Your task to perform on an android device: My friend Cole feels motivated by the results I have achieved and wants to join me in my training routine so I send my yoga progress report with him at coledbwpersonatest@gmail.com. 
Image 0: 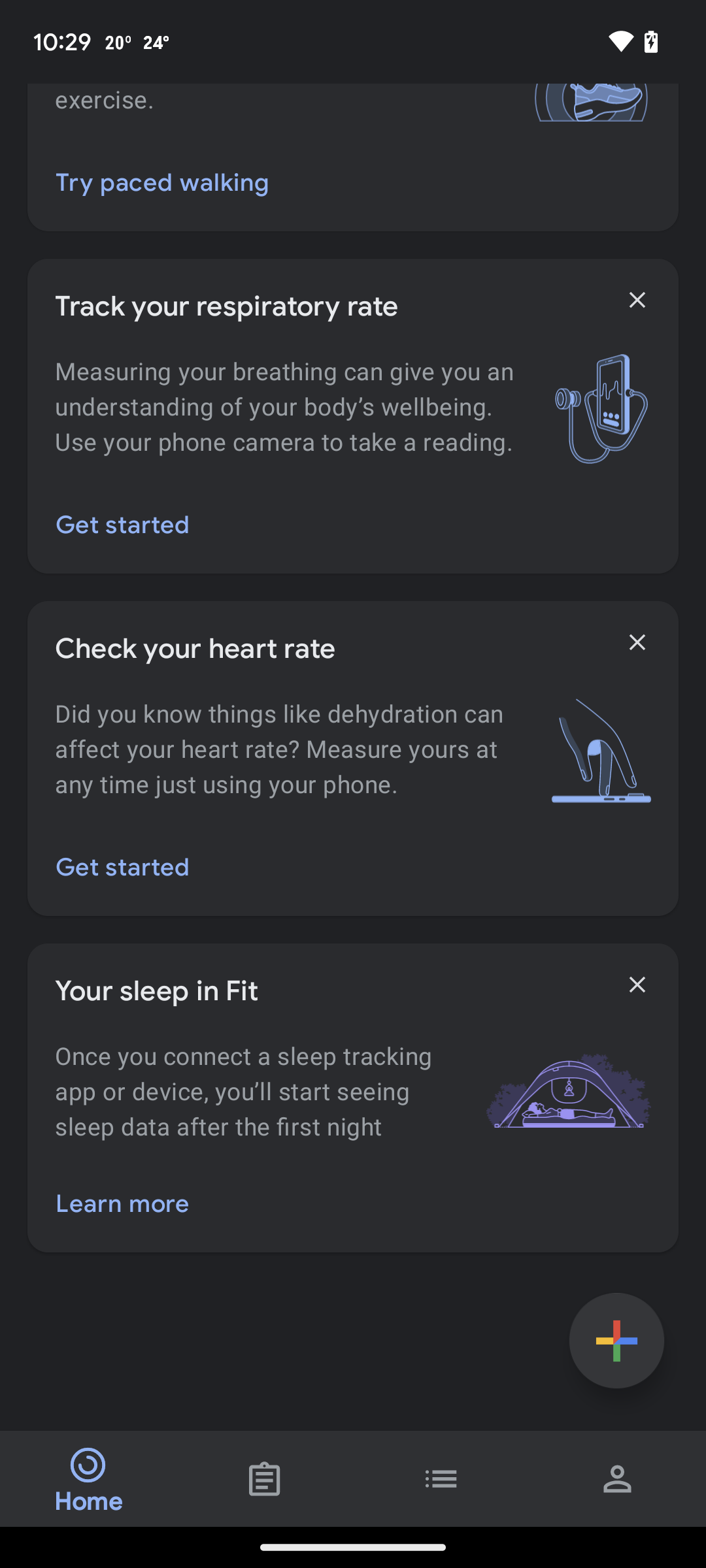
Click on the journal tab at the bottom of the screen
Step 0: click (265, 1478)
Image 1: 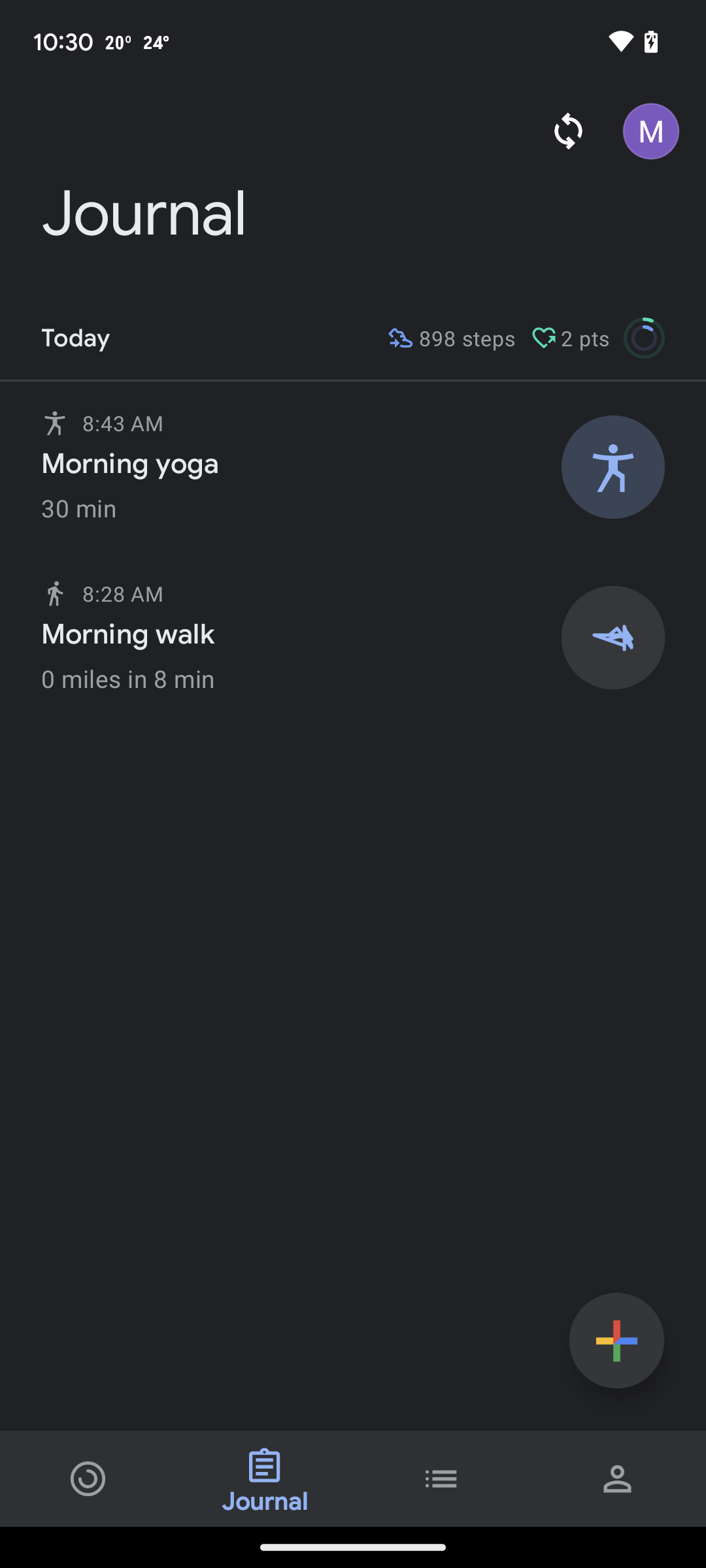
Click on the morning yoga track
Step 1: click (301, 464)
Image 2: 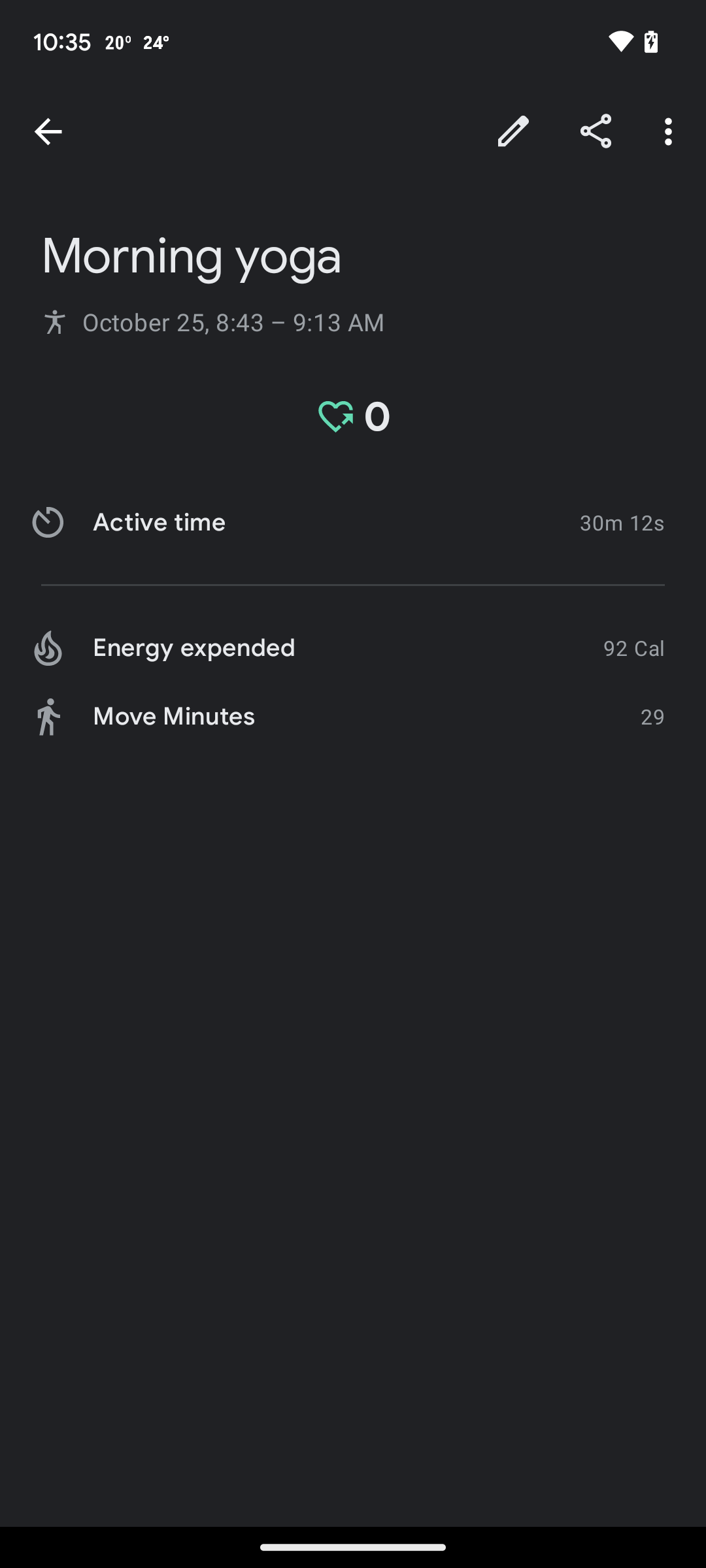
Click on the share icon at the top of the screen
Step 2: click (596, 131)
Image 3: 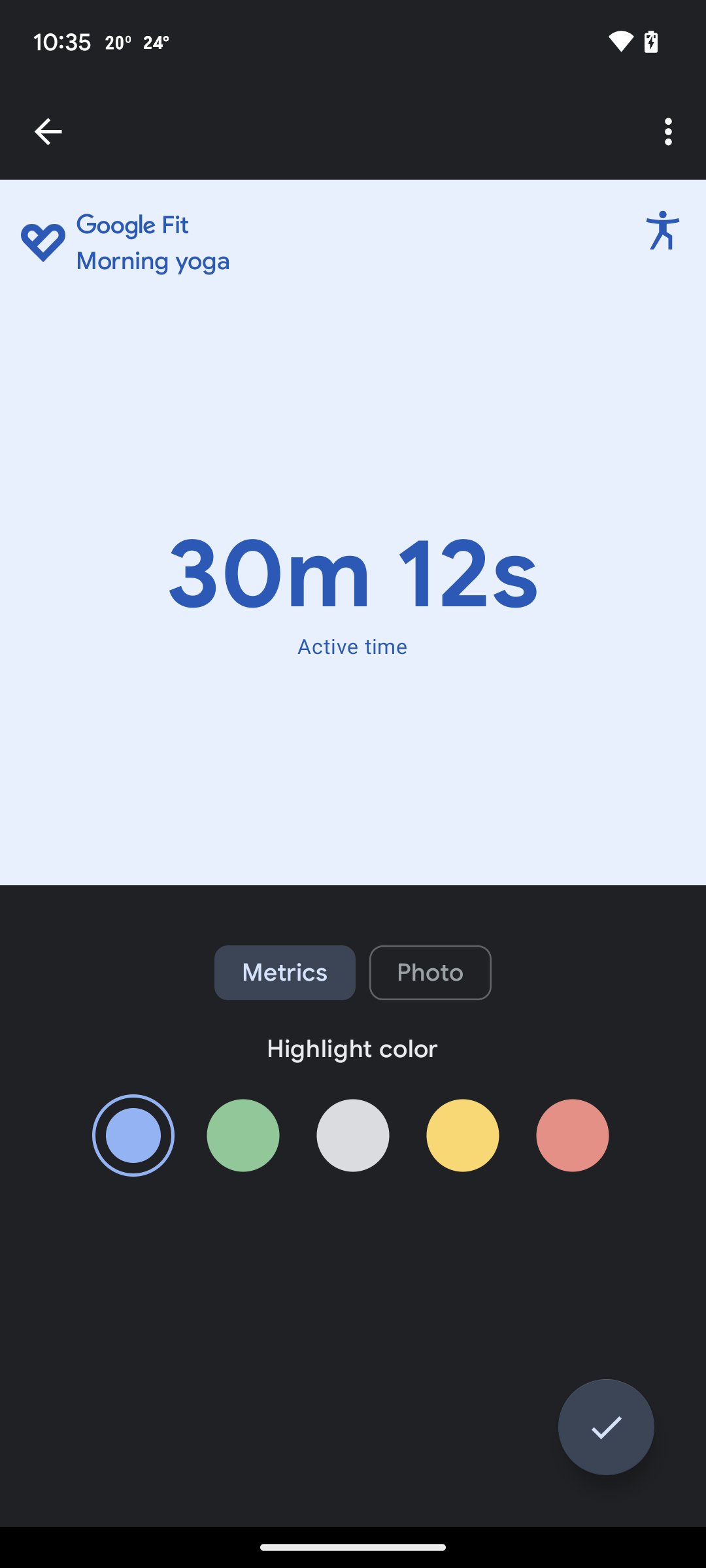
Click on the tick icon at the bottom right of the screen
Step 3: click (606, 1427)
Image 4: 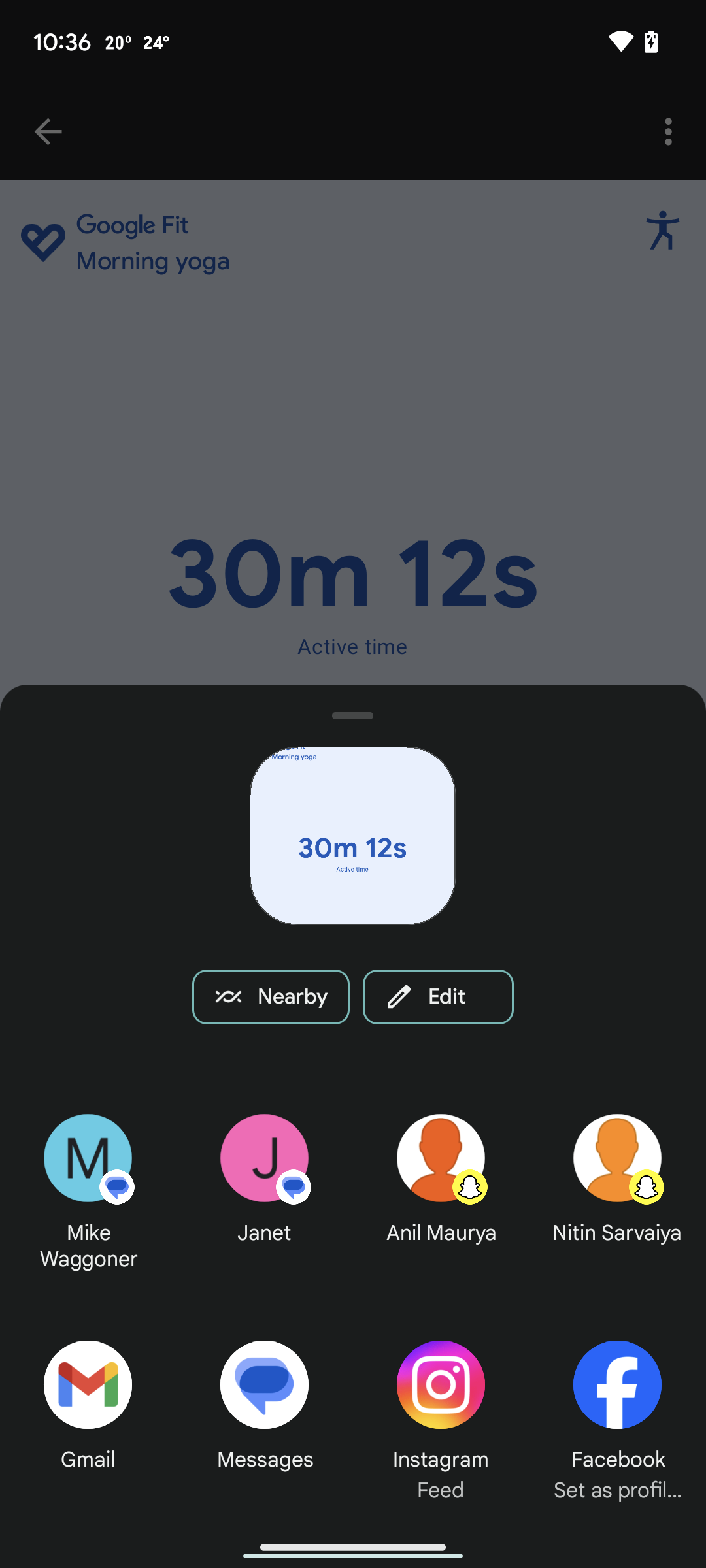
Click on the gmail option
Step 4: click (88, 1411)
Image 5: 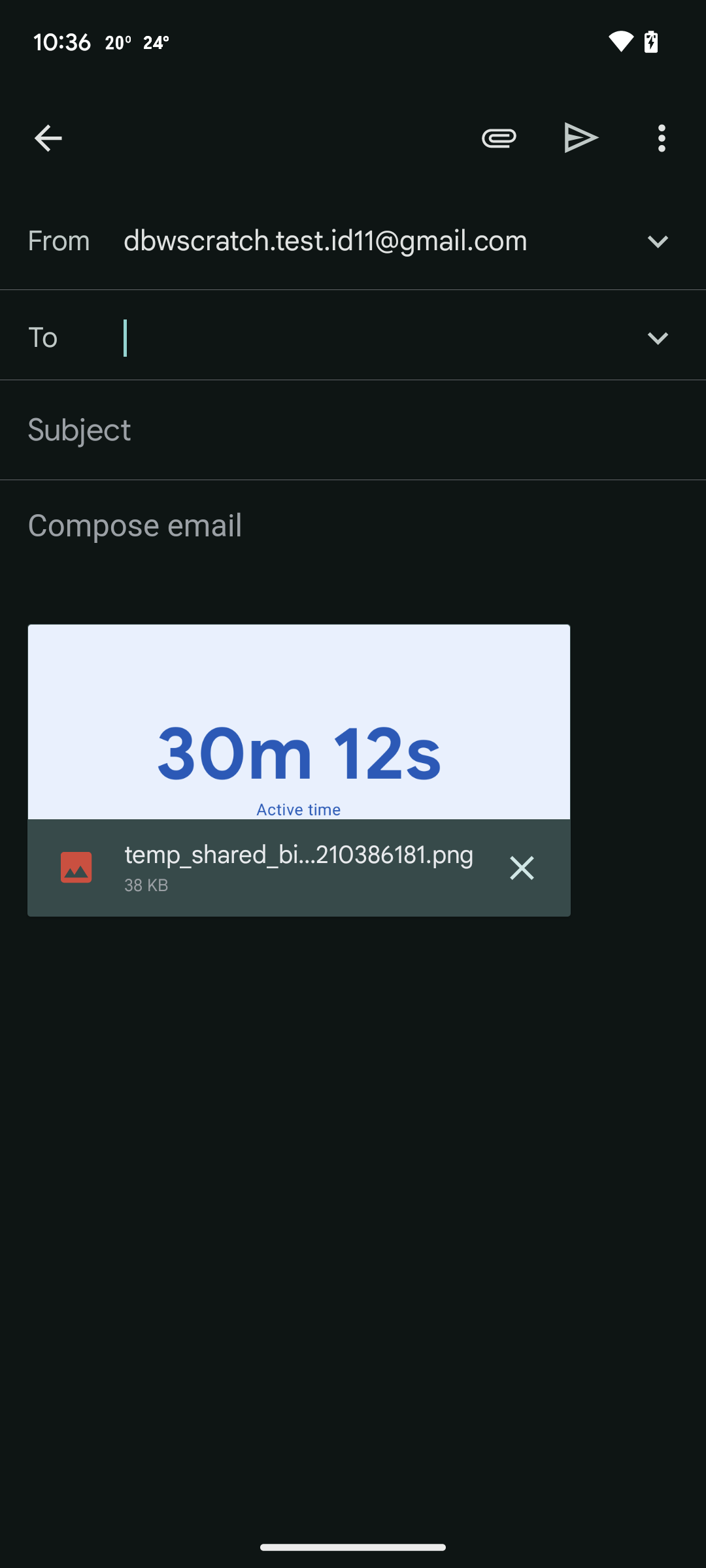
Enter the recipient id as coledbwpersonatest@gmail.com
Step 5: type "coledbwpersonatest@gmail.com"
Image 6: 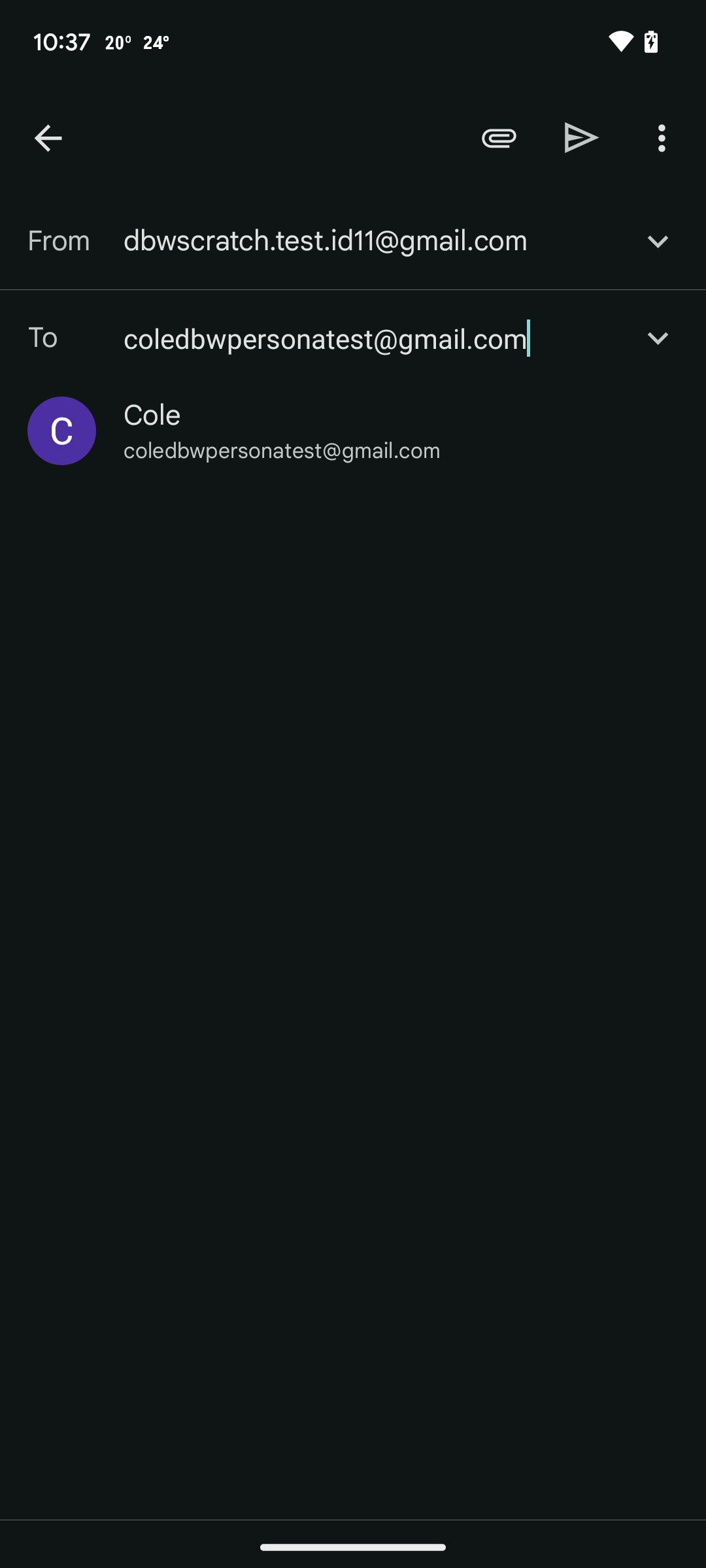
Click on the Cole
Step 6: click (152, 416)
Image 7: 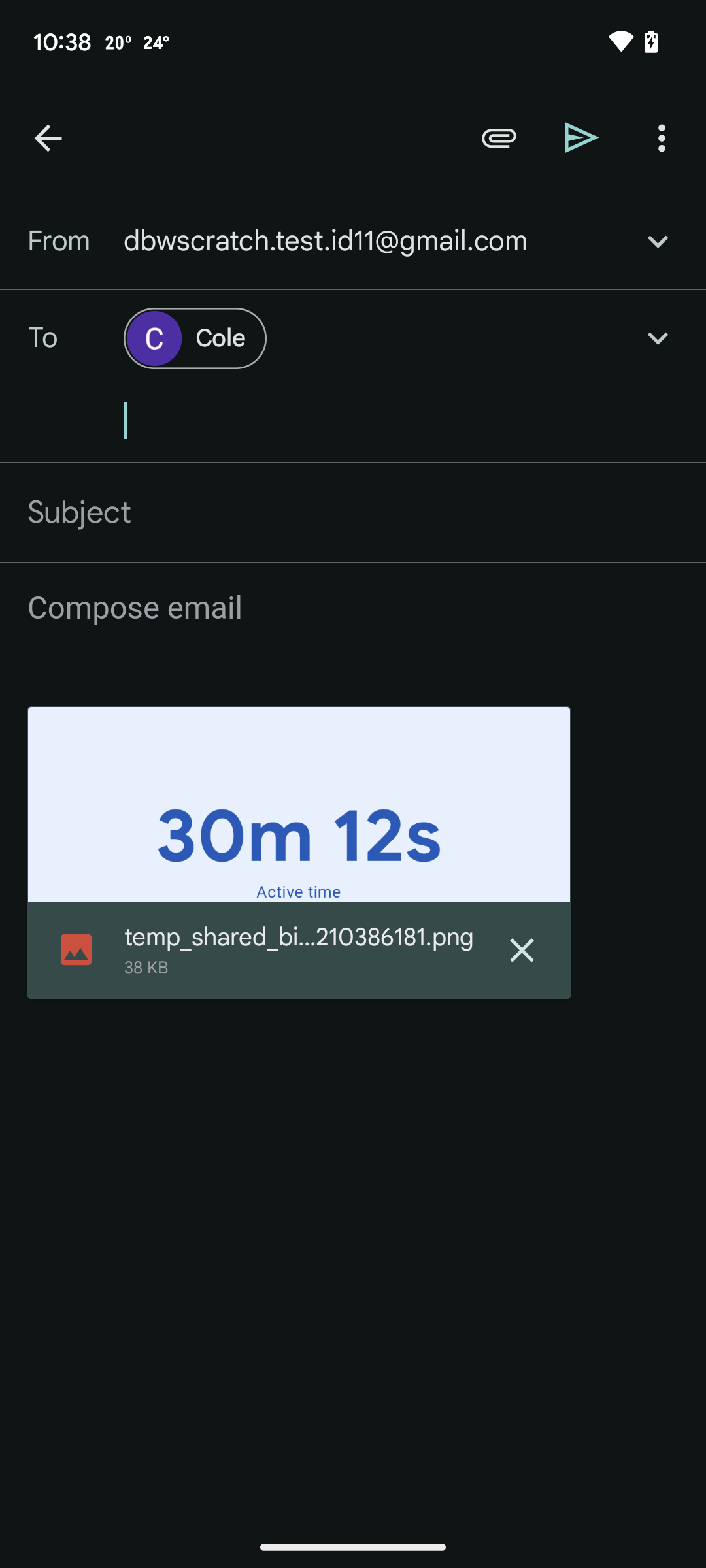
Click on the send icon at the top of the screen
Step 7: click (582, 138)